Your task to perform on an android device:  Rapidbox app and open OneShine Pink Sneakers shoes then add it to the wishlist. 
Image 0: 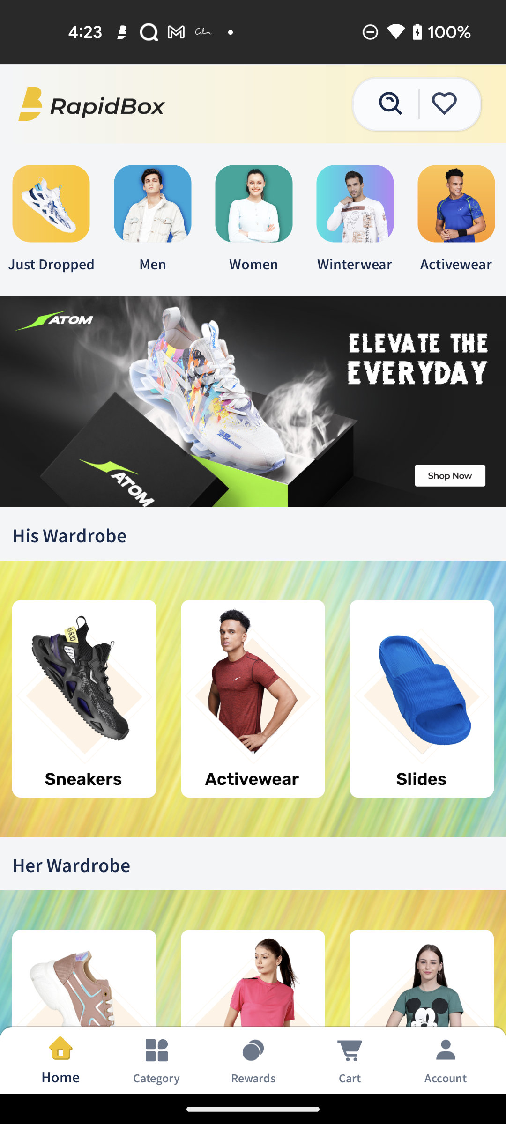
OneShine Pink Sneakers shoes then add it to the wishlis
Step 0: click (391, 104)
Image 1: 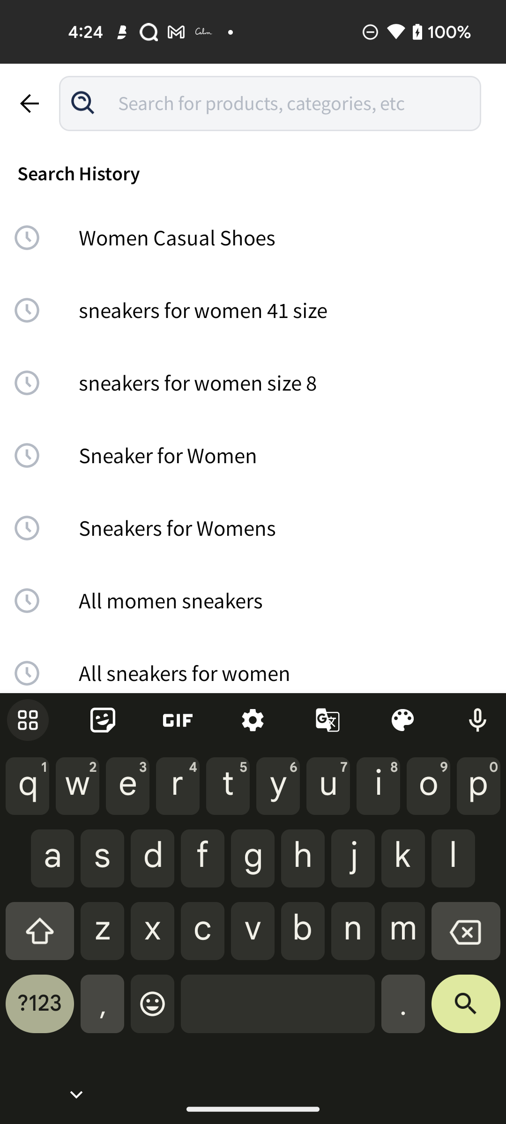
Click on the screen top of the bottom of right corner
Step 1: click (466, 1011)
Image 2: 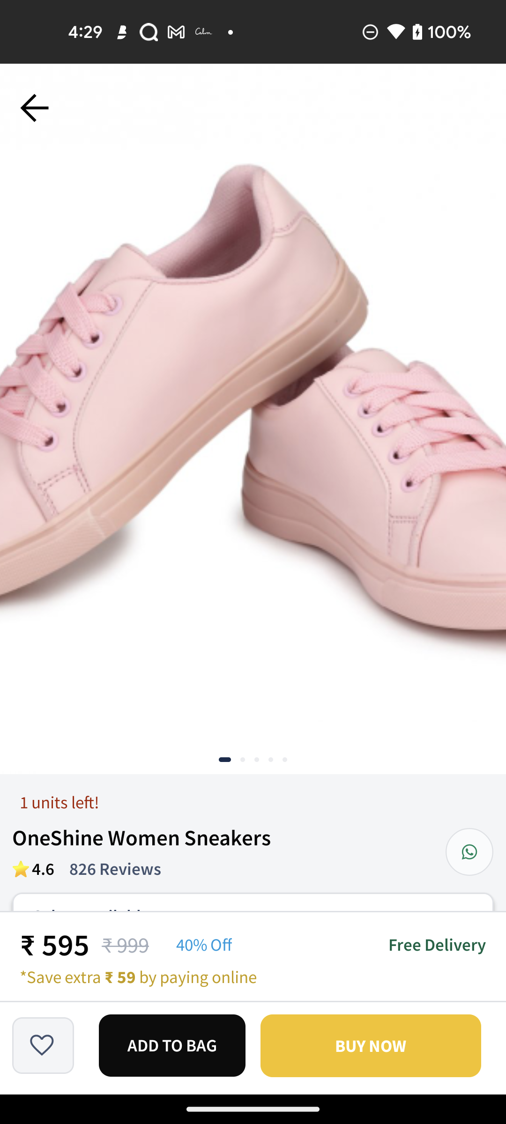
Click on the screen top of the bottom of right corner
Step 2: wait
Image 3: 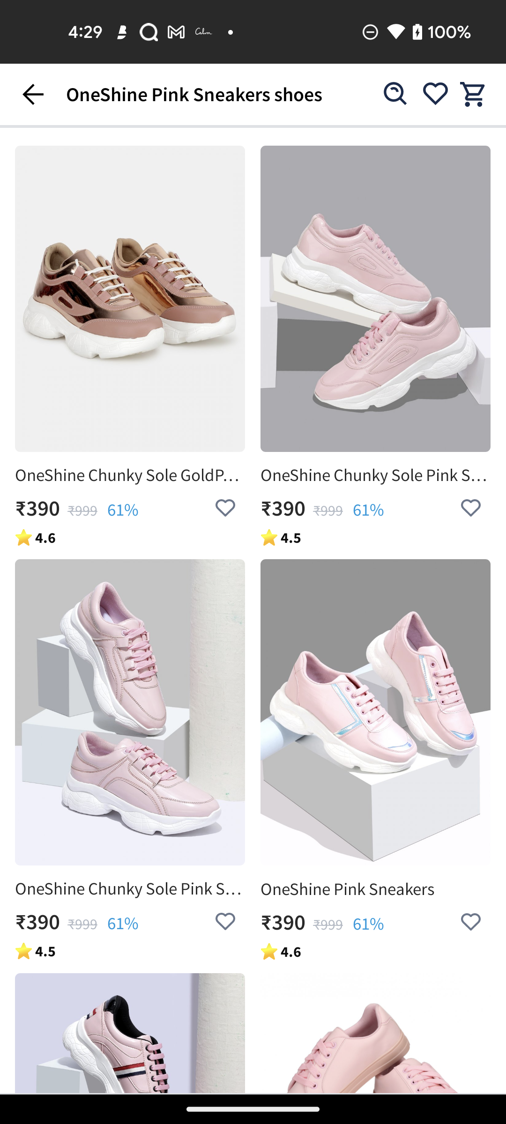
Click on the screen top of the bottom of right corner
Step 3: click (375, 298)
Image 4: 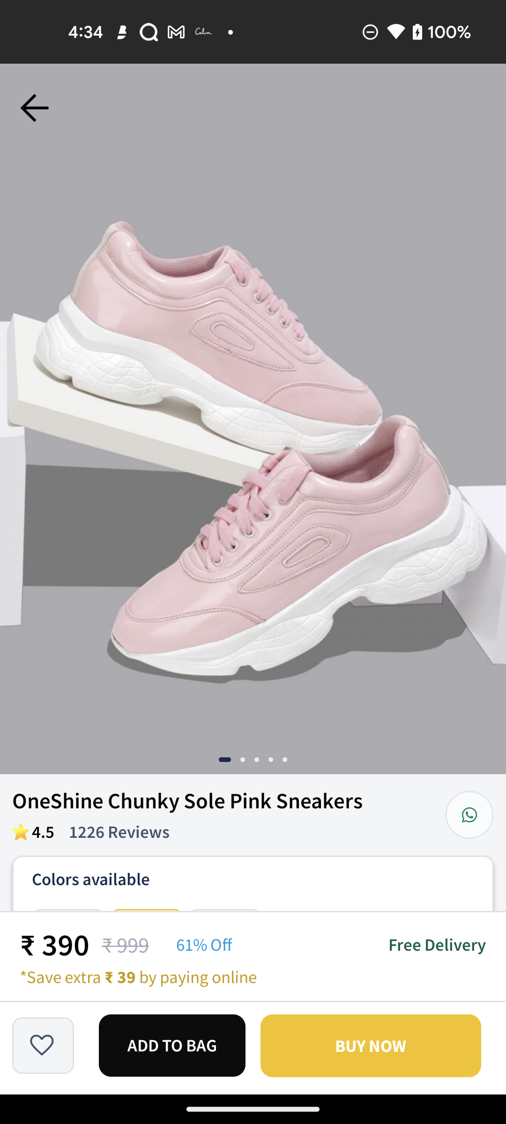
Click on the screen top of the bottom of left corner
Step 4: click (43, 1045)